Your task to perform on an android device: I want to delete the unnecessary images from the Gallery app.
Image 0: 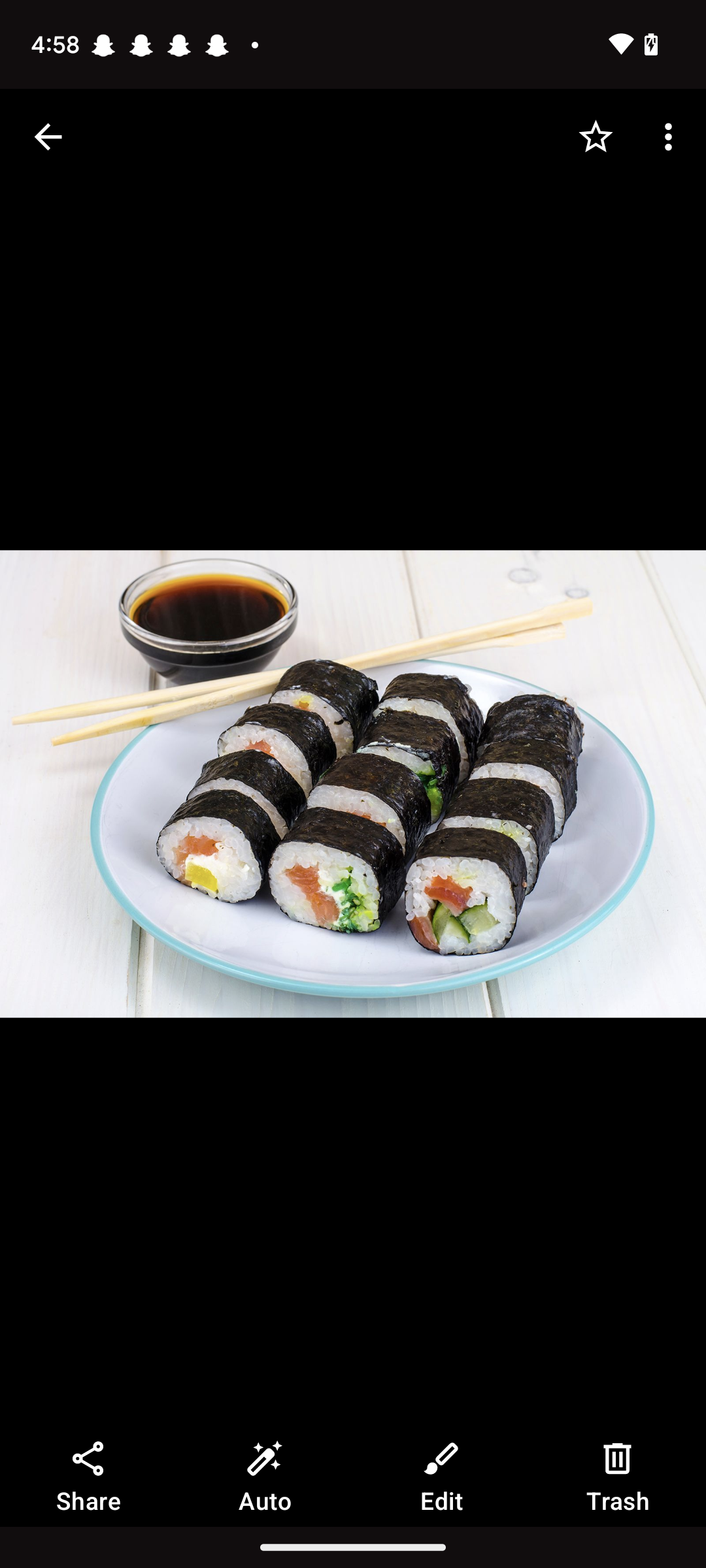
Click on the trash tab in the bottom left corner of the screen.
Step 0: click (618, 1478)
Image 1: 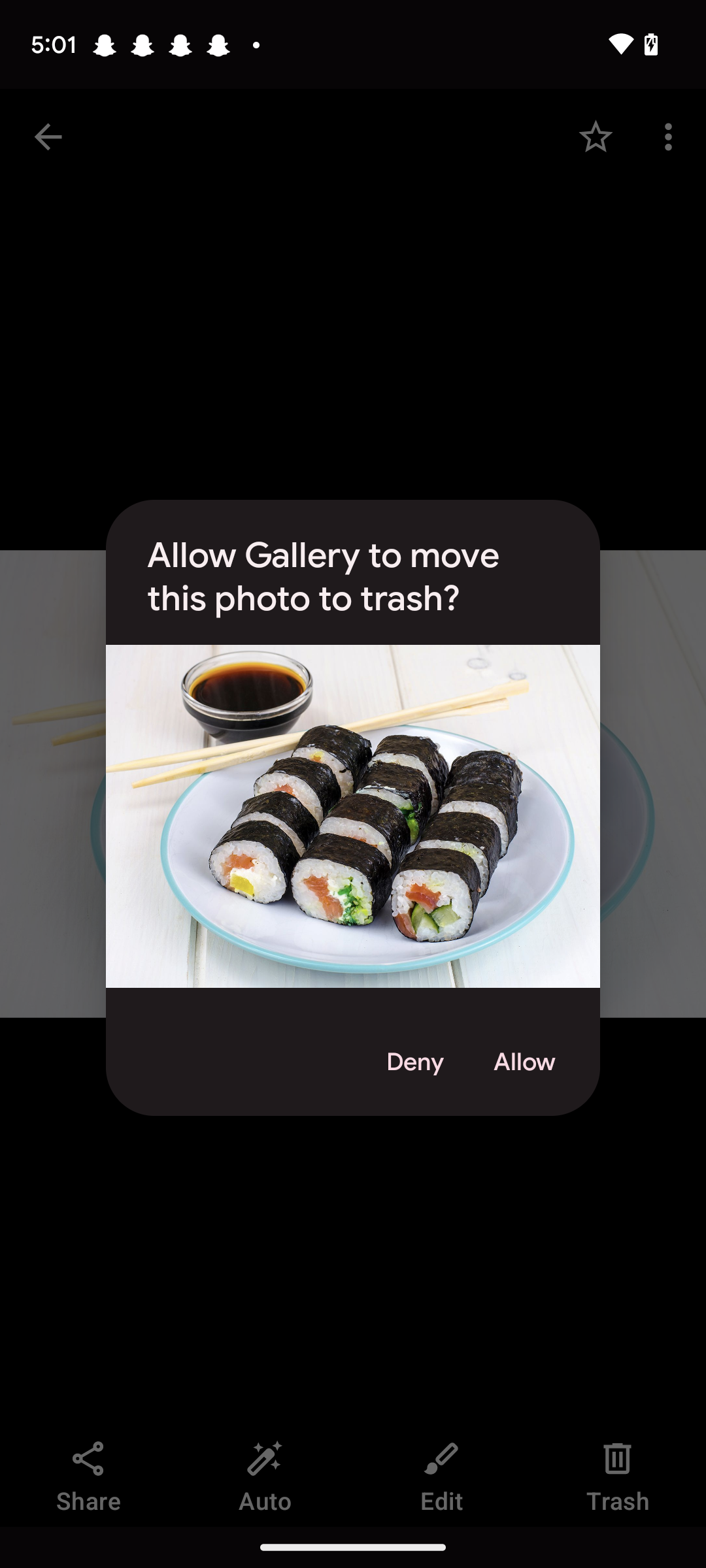
Click on the allow button.
Step 1: click (524, 1062)